Your task to perform on an android device: I'd want to see HP printers because I have trust in this brand.
Image 0: 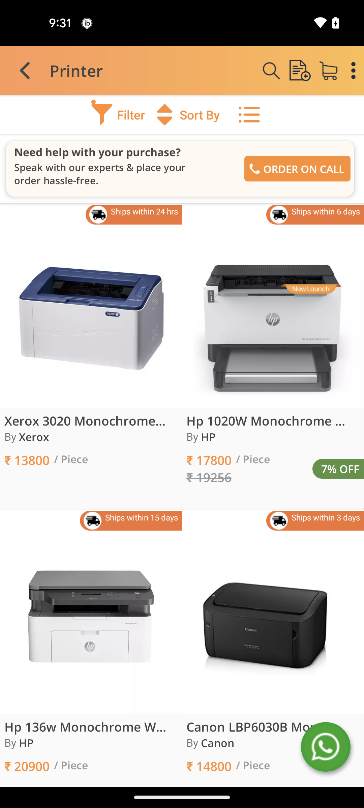
click on the Filters option
Step 0: click (118, 114)
Image 1: 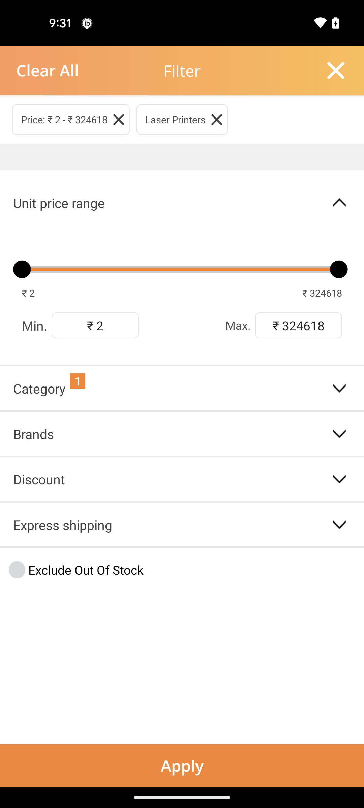
click on the Brand section
Step 1: click (97, 430)
Image 2: 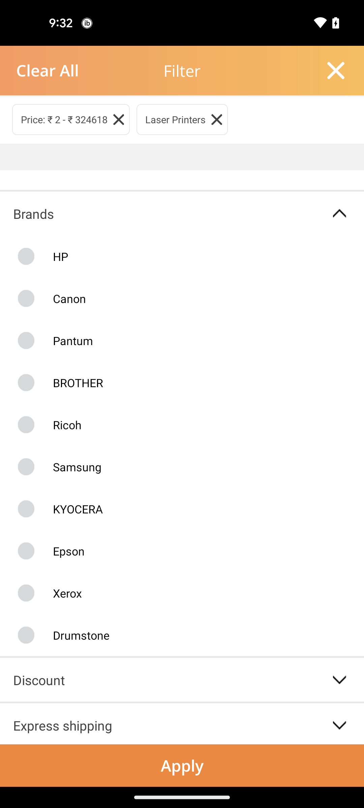
select the Hp brand
Step 2: click (43, 256)
Image 3: 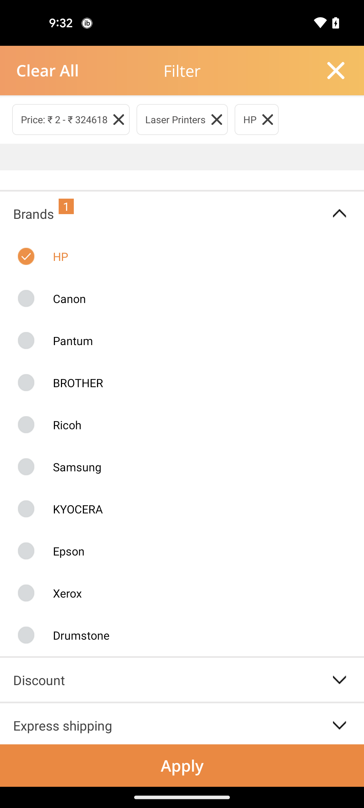
click on the Apply button
Step 3: click (182, 765)